Your task to perform on an android device: I want to save the presquile district location situated in Lyon City,  
Image 0: 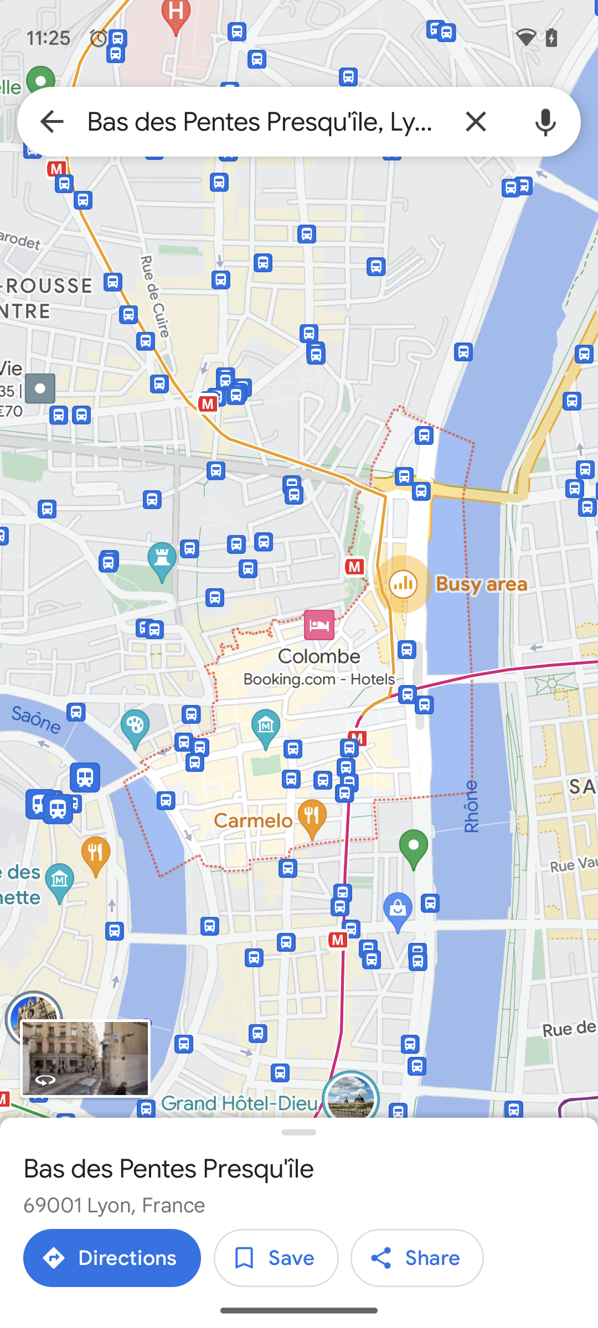
Tap on the save icon present on the screen.
Step 0: click (276, 1258)
Image 1: 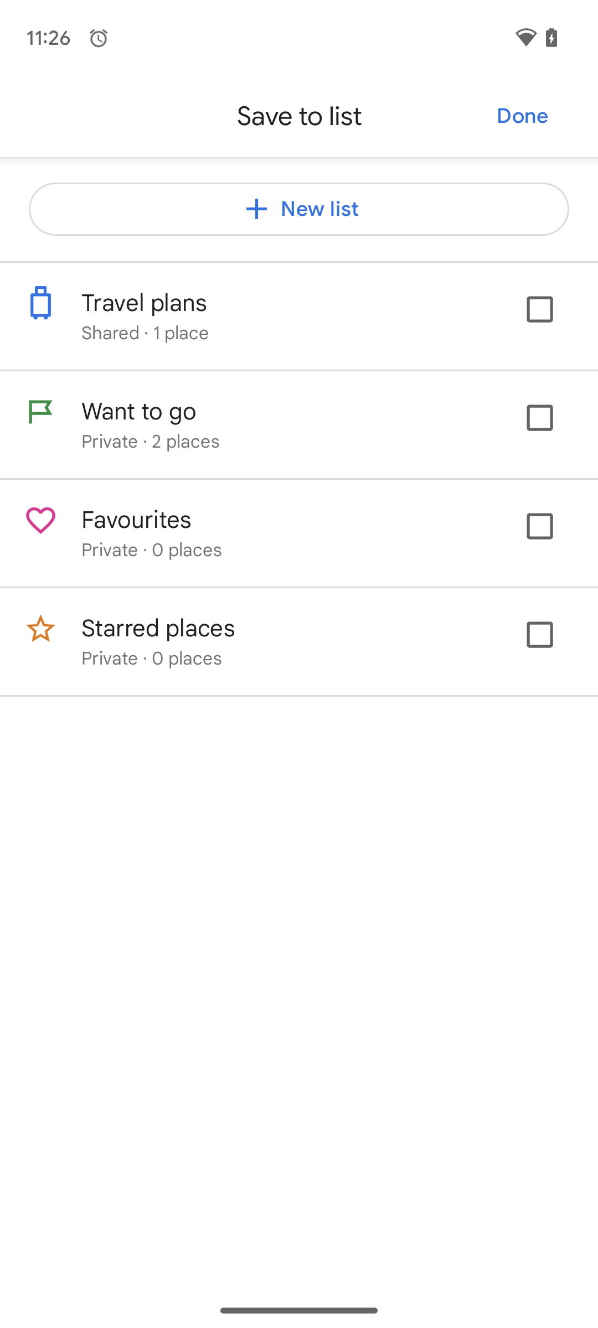
Tap on your favorite
Step 1: click (551, 538)
Image 2: 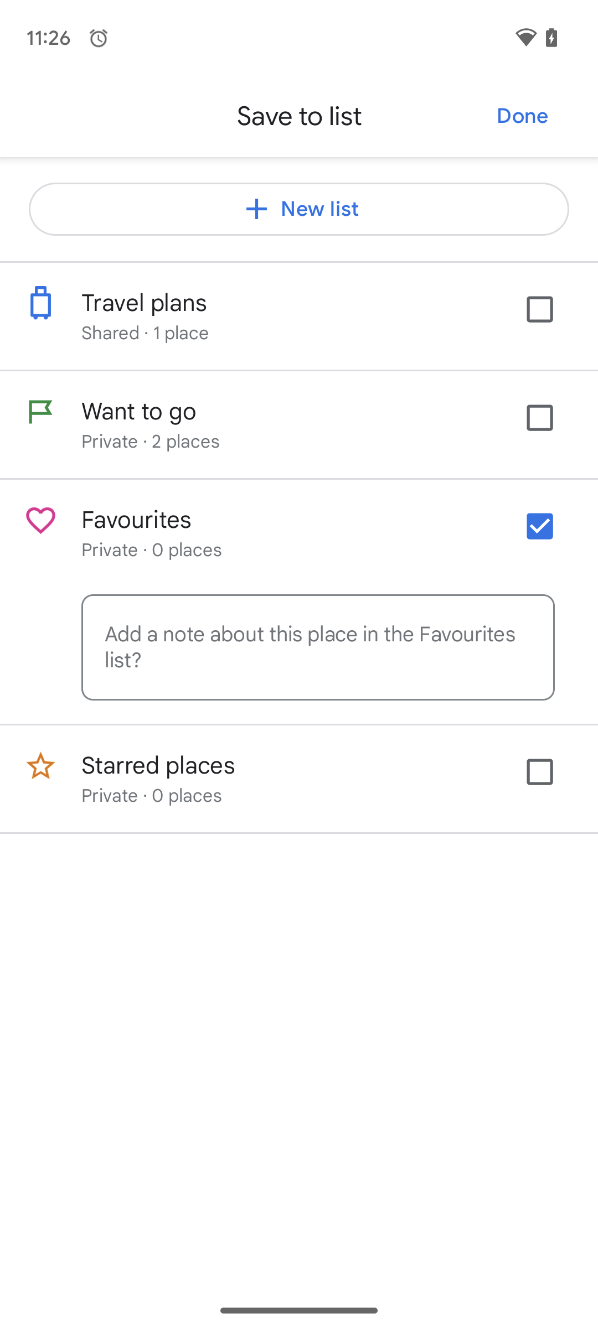
Tap on Done.
Step 2: click (522, 116)